Your task to perform on an android device: View all Nutritional Information for the recipe of The Scotch Egg.
Image 0: 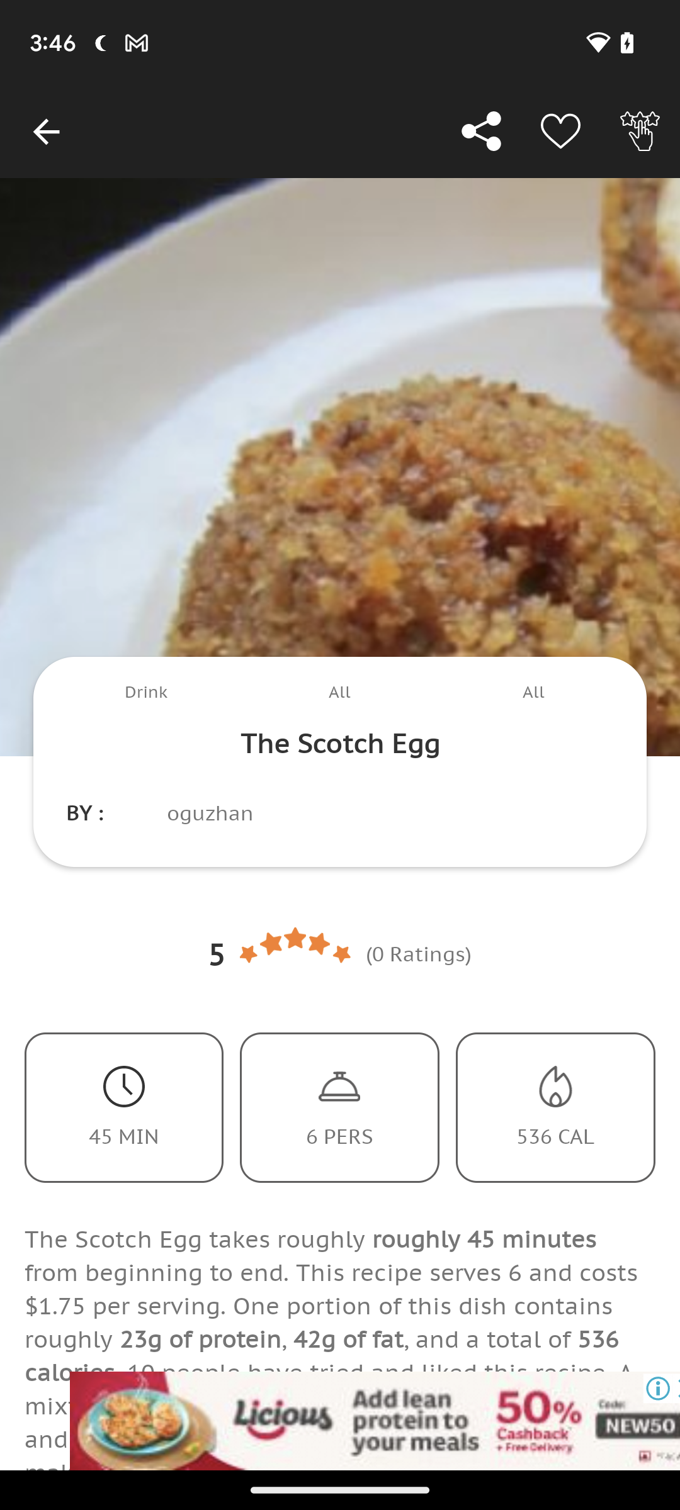
Scroll Up
Step 0: scroll down